Your task to perform on an android device: I am looking for a sofa set for my living room, so on the Flipkart app, browse for "3 seater sofas for living room."
Image 0: 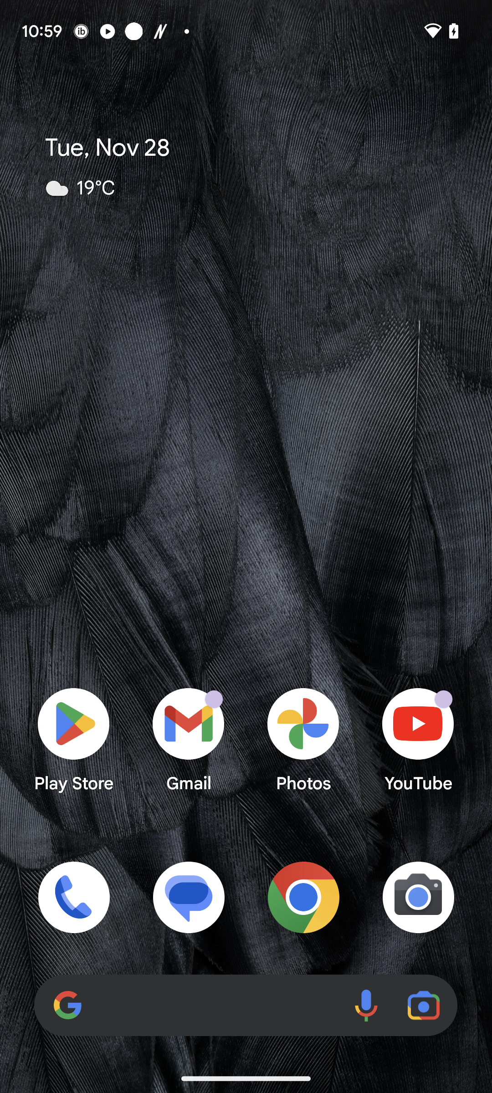
Open the Flipkart app.
Step 0: open app "Flipkart"
Image 1: 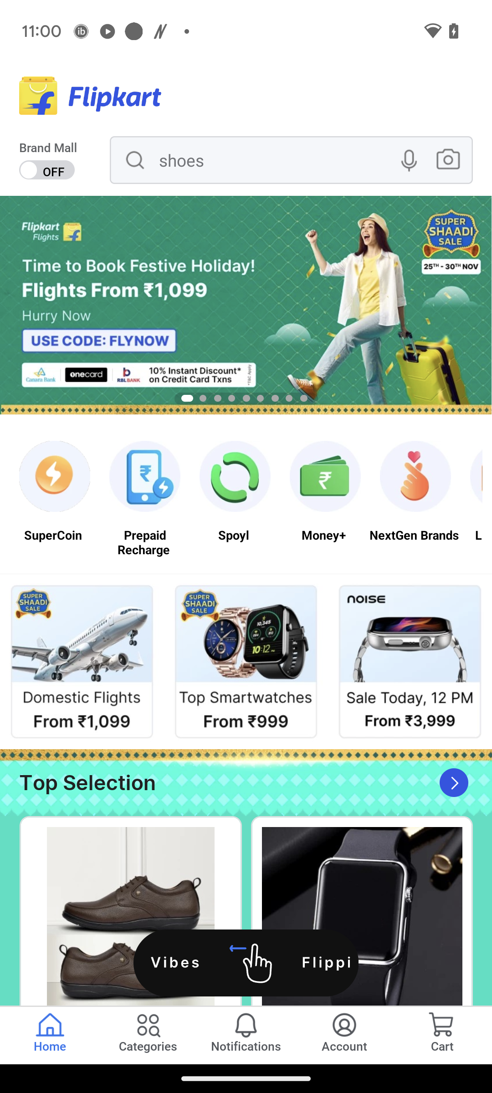
Click on the search box.
Step 1: click (277, 168)
Image 2: 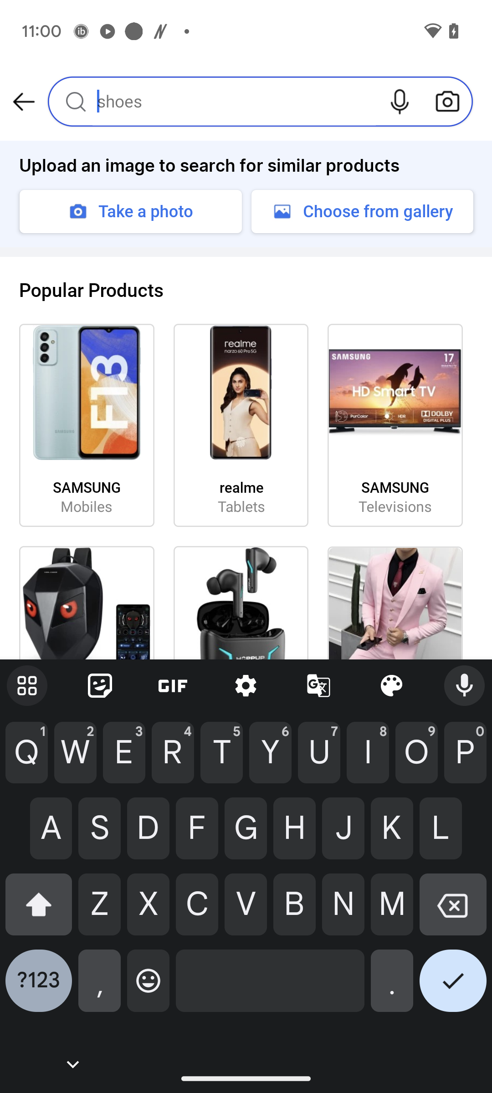
Type "3 seater sofas for living room" in the search box.
Step 2: type "3 seater sofas for living room"
Image 3: 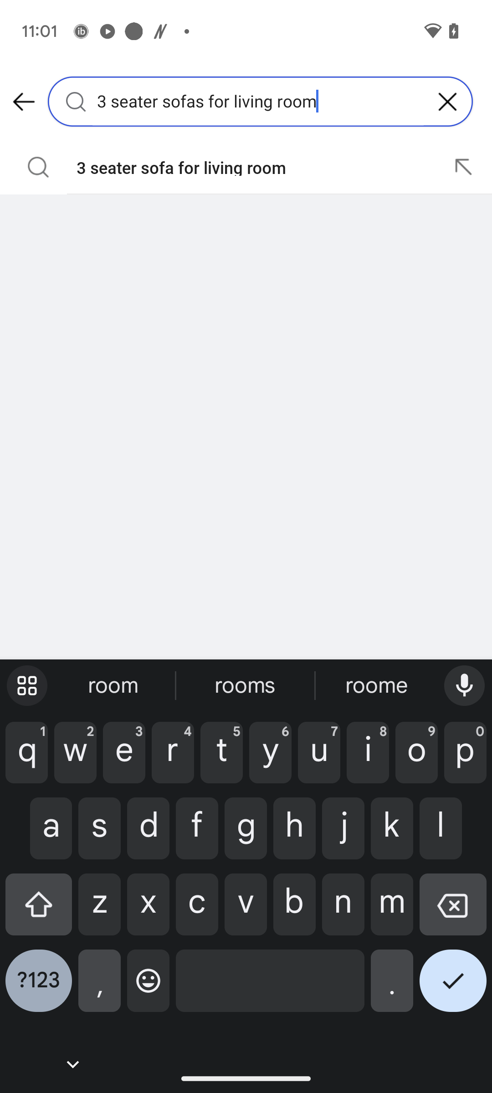
Click on the right tick icon at the bottom right corner of the keyboard.
Step 3: click (453, 988)